Your task to perform on an android device: Go to the Keep Notes app and search for an appointment with the doctor 
Image 0: 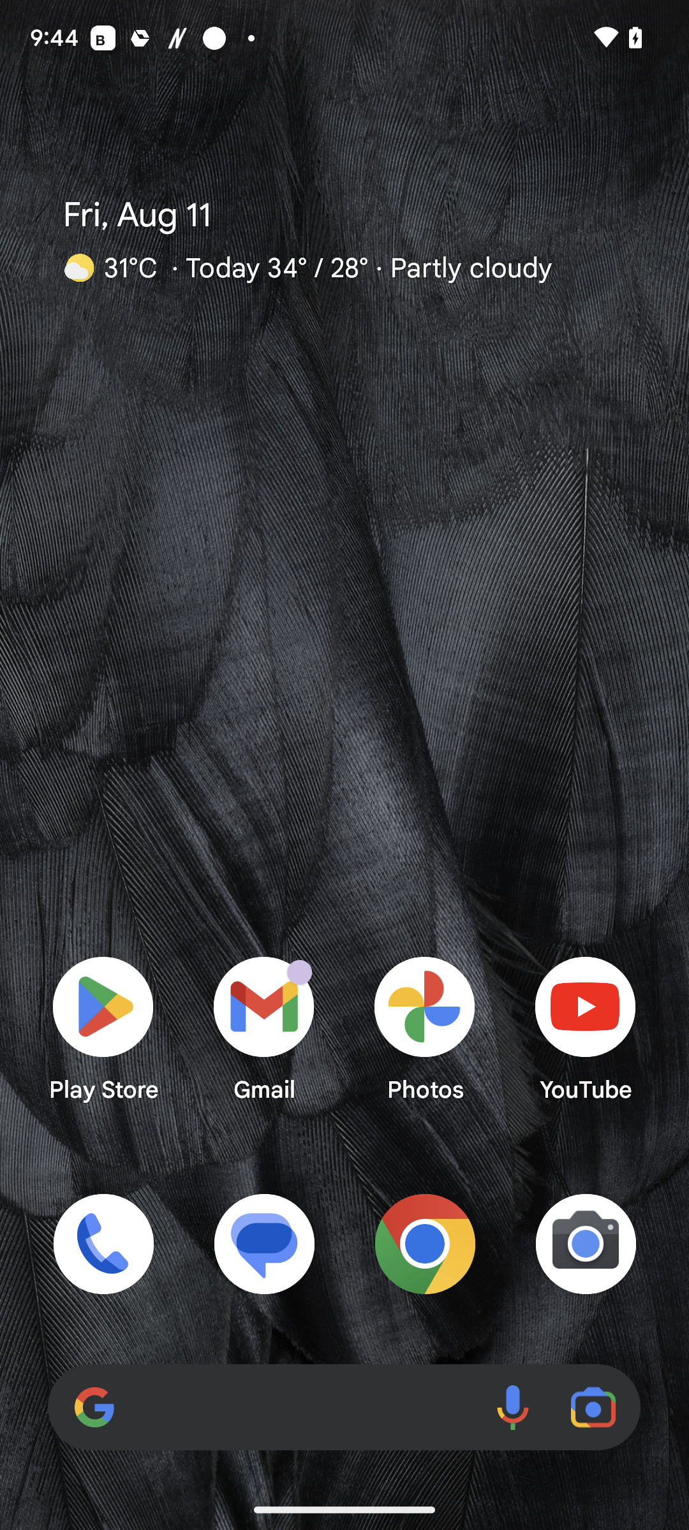
Open the Keep Notes app
Step 0: open app "Keep Notes"
Image 2: 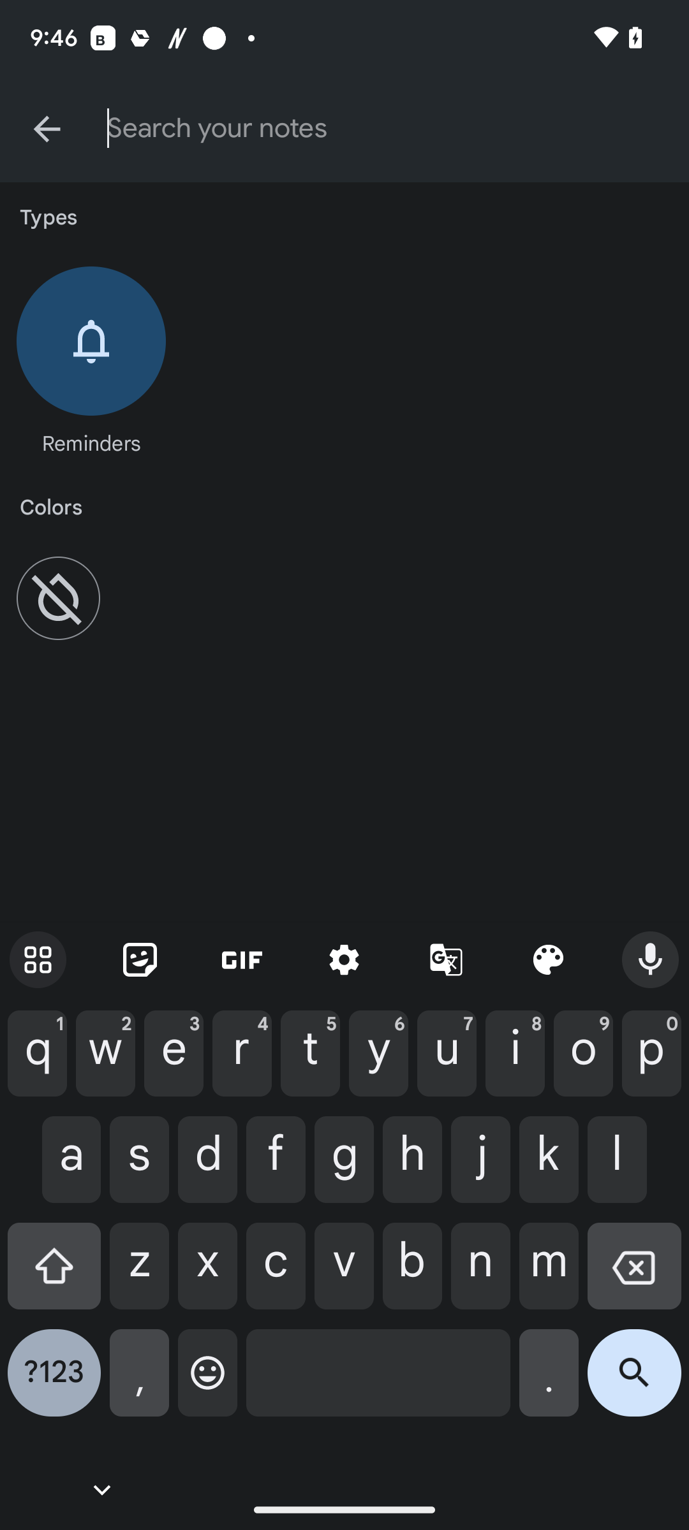
Type appointment with doctor in the search bar
Step 2: type "appointment with doctor"
Image 3: 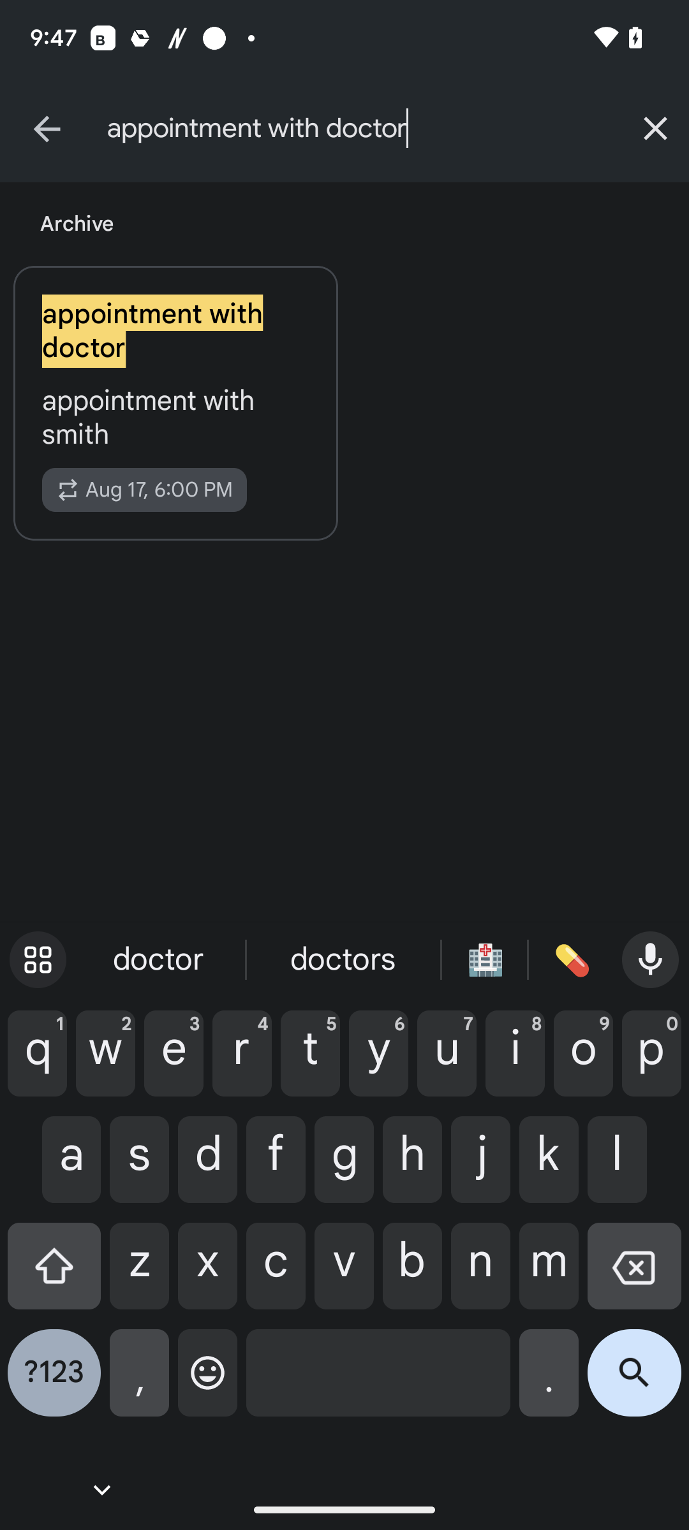
Click on the search icon at the bottom-right corner of the screen
Step 3: click (634, 1383)